Your task to perform on an android device: I would like to save my mobile data so change the video autoplay to Wifi only mode in the kitchen stories settings app.
Image 0: 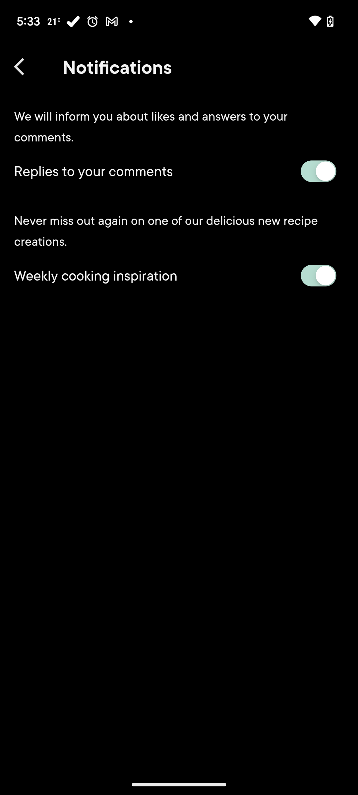
Go back to the previous screen
Step 0: press back button
Image 1: 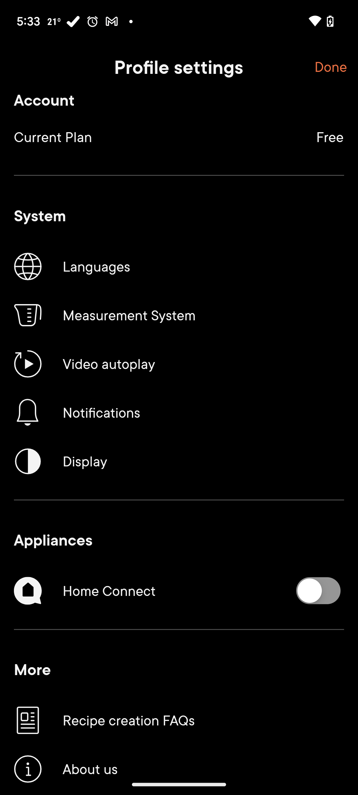
Click on the video autoplay section
Step 1: click (179, 364)
Image 2: 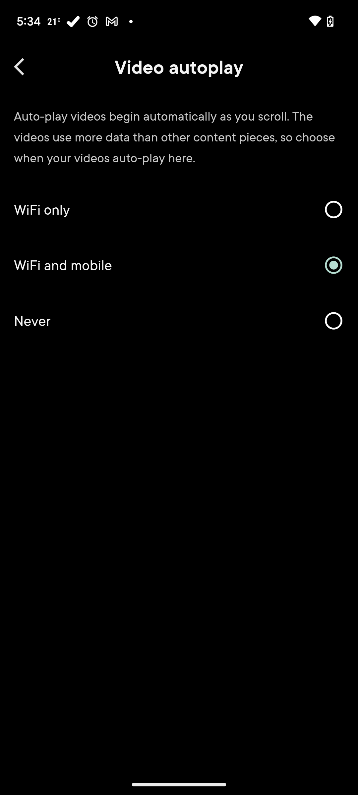
Click on the wifi only radio button
Step 2: click (179, 209)